Your task to perform on an android device: Send a "Hi" message to my friend Natalie Larson on the Messenger app.
Image 0: 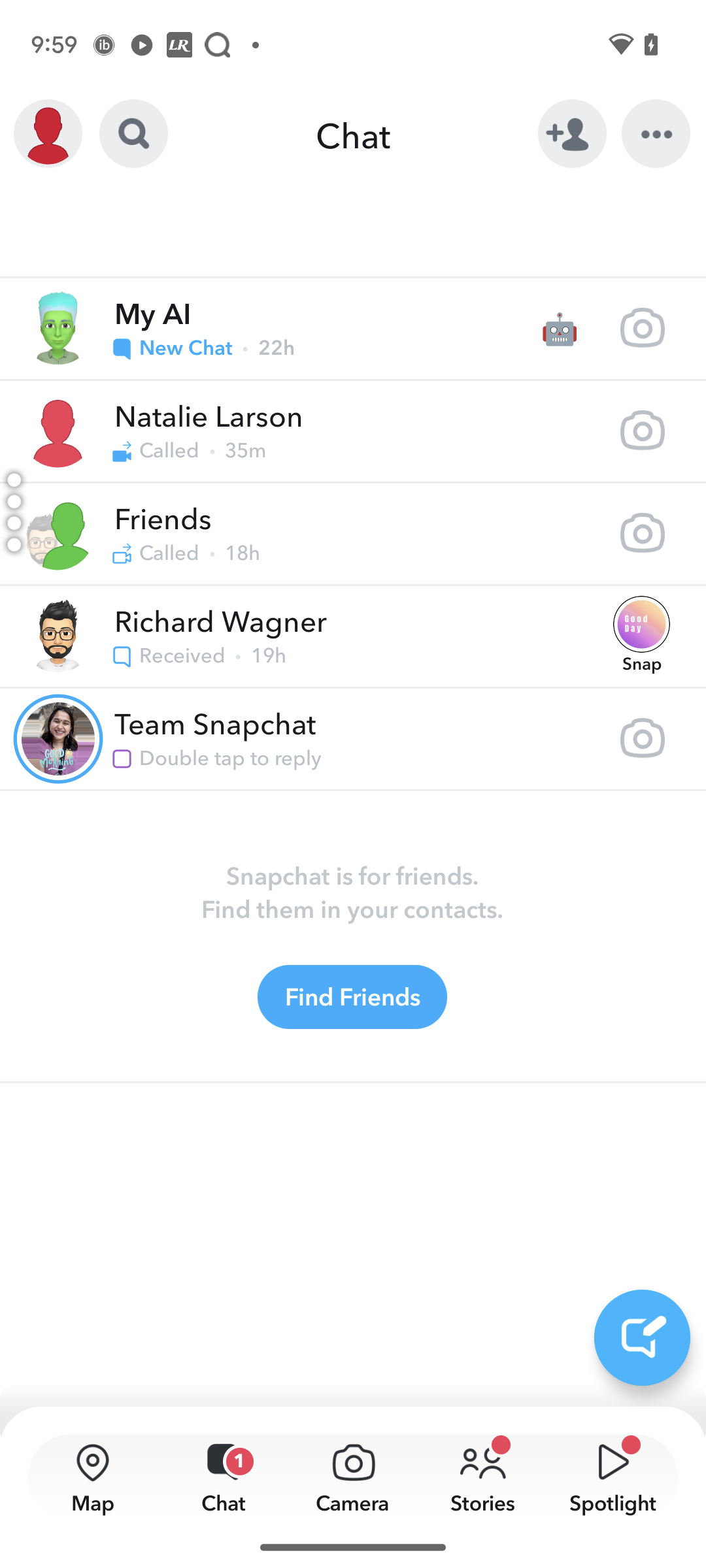
Open the messenger app.
Step 0: open app "Messenger"
Image 1: 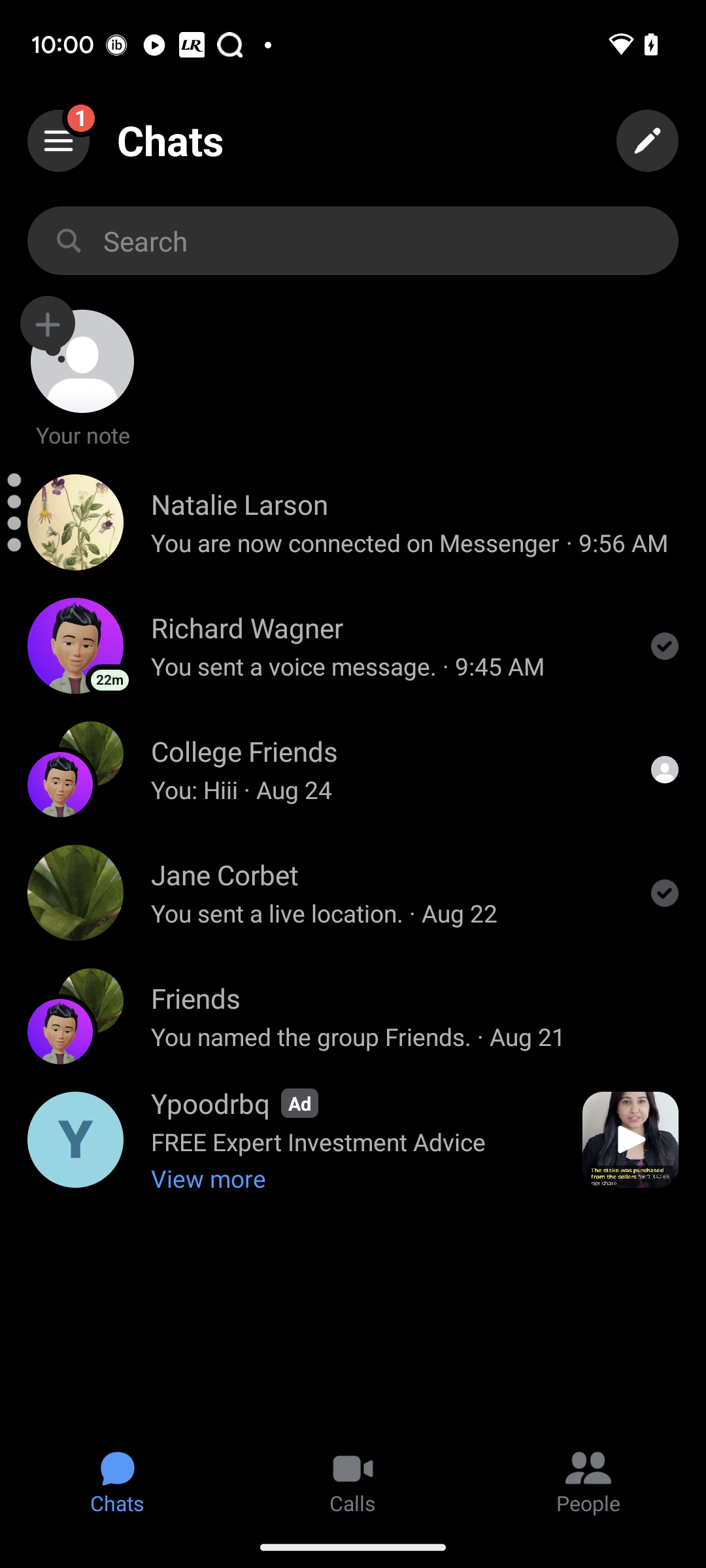
Open the Natalie Larson chat.
Step 1: click (356, 542)
Image 2: 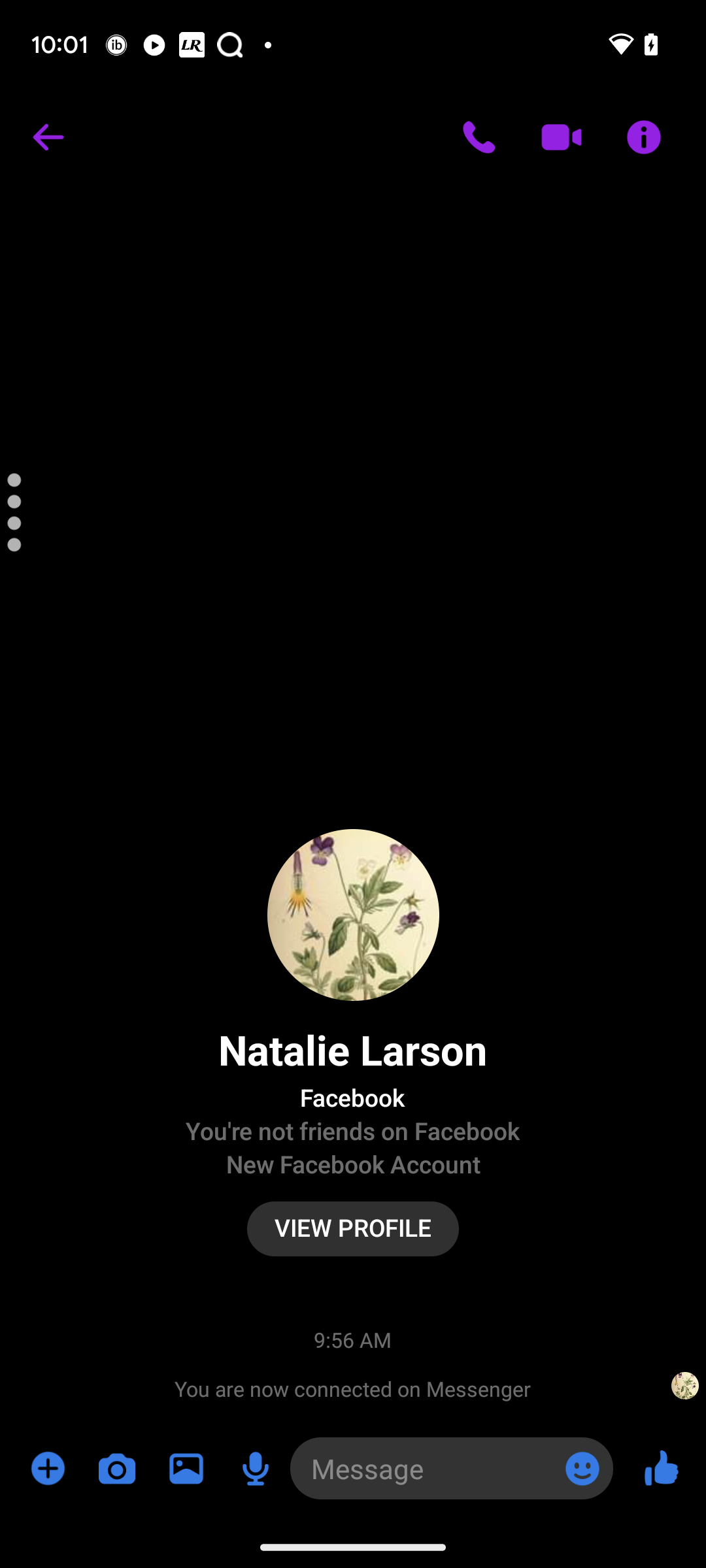
Click on the chat box at the bottom.
Step 2: click (420, 1468)
Image 3: 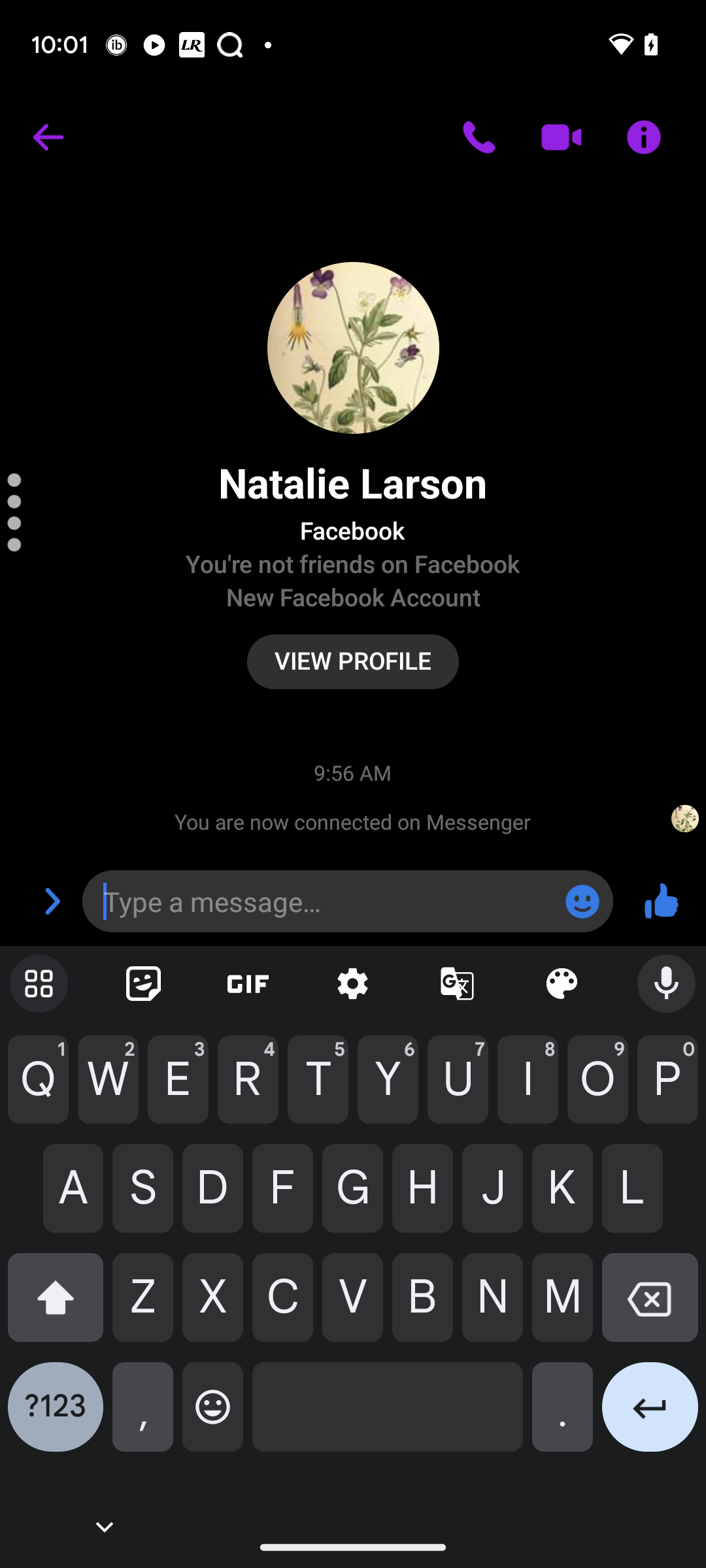
Type Hi in the Chat box.
Step 3: type "Hi"